Your task to perform on an android device: I have some Guatemalan Quetzal won in cash, so I want to compare conversion rates in GTQ to USD in the All Currency Converter app.
Image 0: 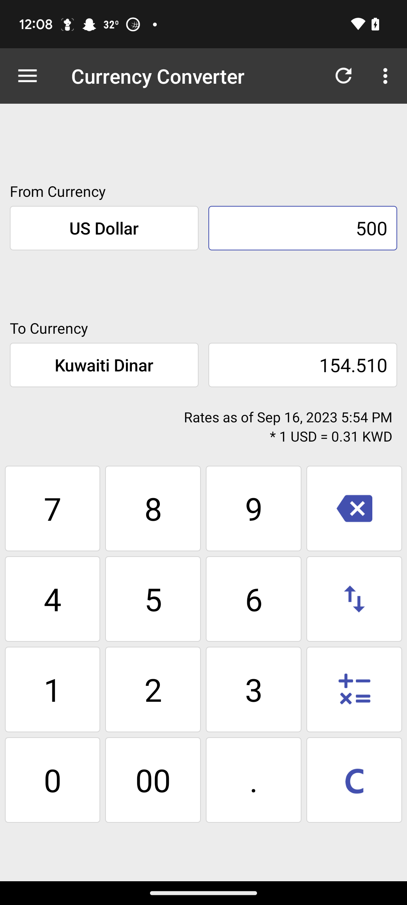
Open the All Currency Converter app
Step 0: open app "All Currency Converter"
Image 2: 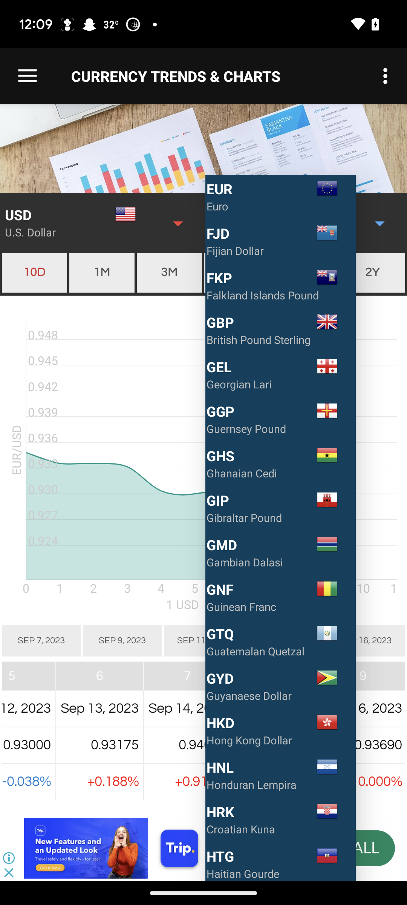
Click on the GTQ currency
Step 2: click (244, 633)